Your task to perform on an android device: I want to delete Shane Sato's contact.
Image 0: 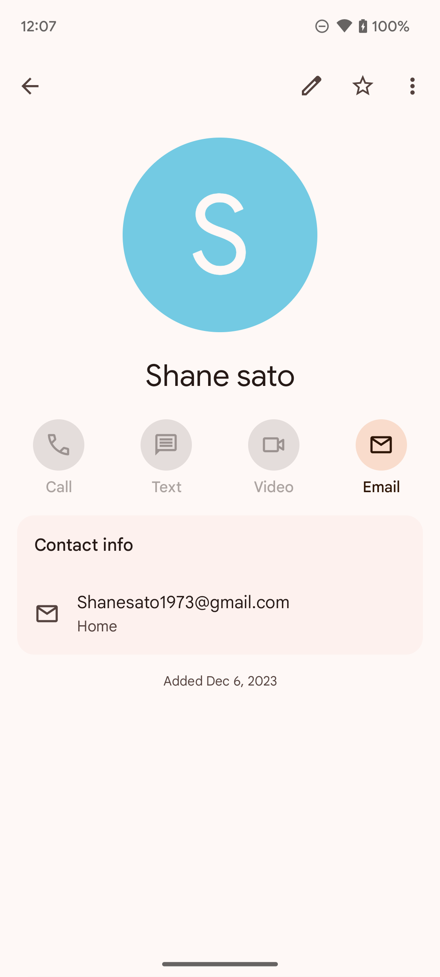
Click on the three dots on the screen.
Step 0: click (414, 86)
Image 1: 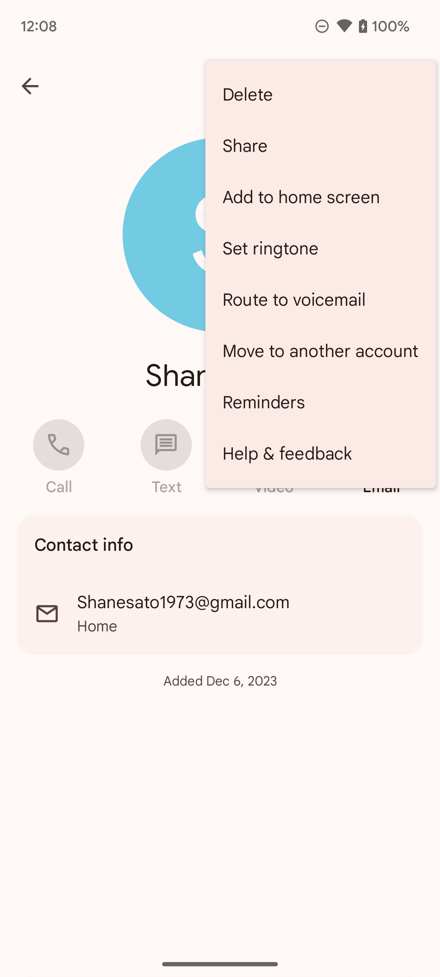
Click on the Delete option on the screen.
Step 1: click (321, 95)
Image 2: 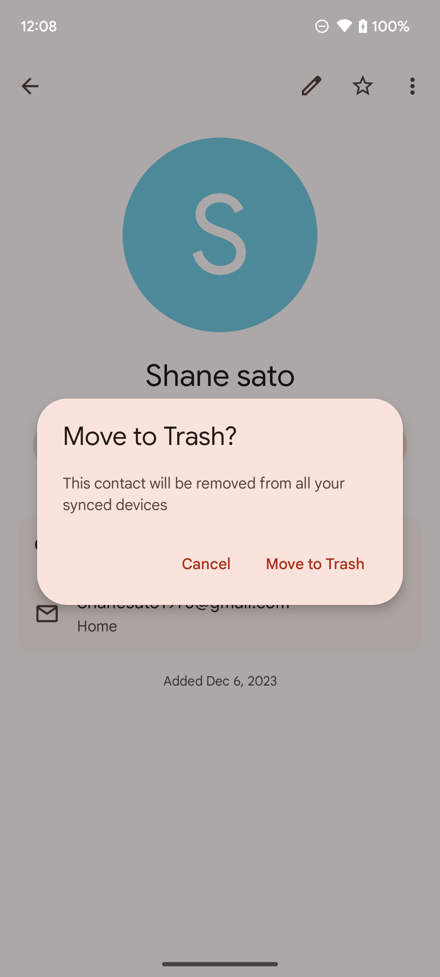
Click on the Move to trash option on the screen.
Step 2: click (315, 564)